Your task to perform on an android device: I just received a message that our flight is getting delayed by two hours, so I should change my alarm from 5:00 AM to 7:00 AM. In the Clock app, change the alarm.
Image 0: 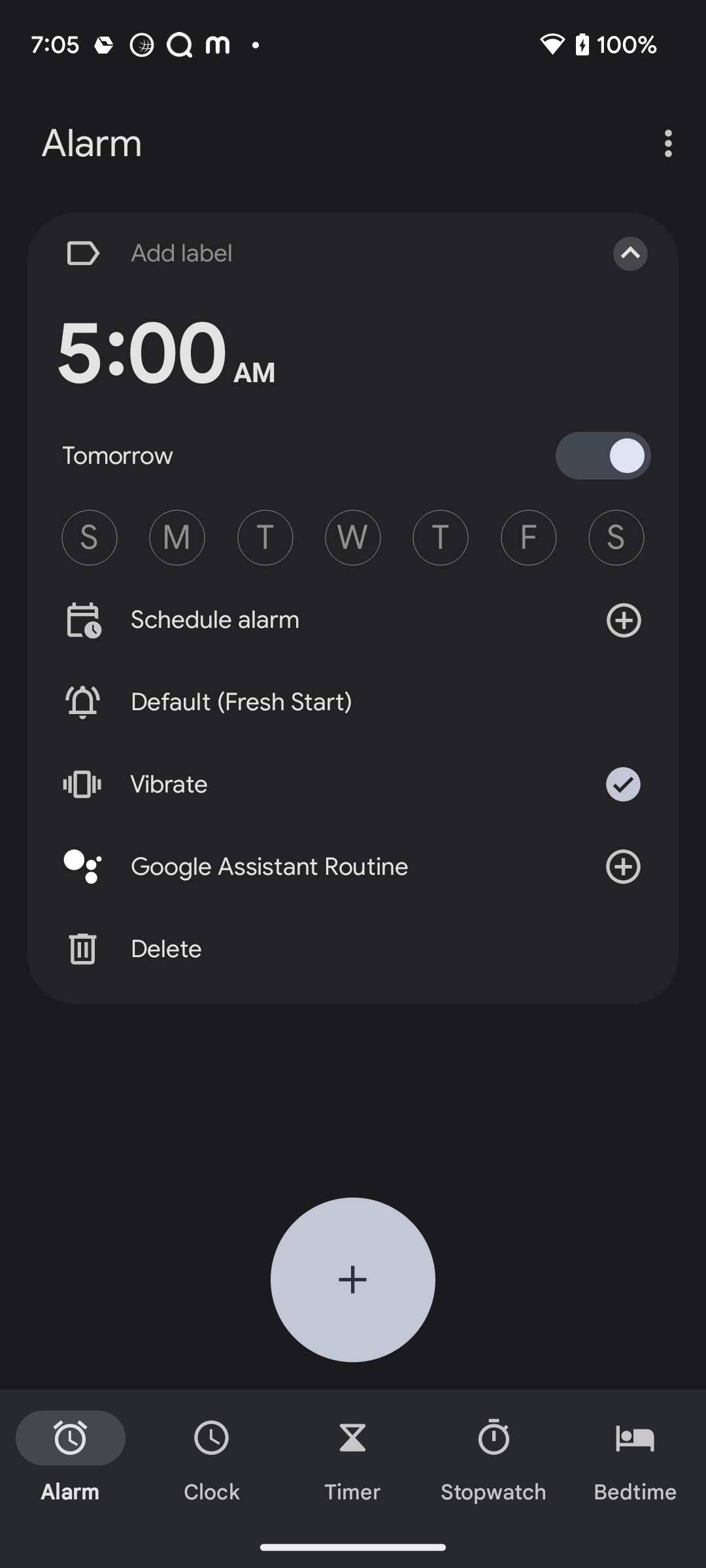
Click on the timing option on the screen.
Step 0: click (165, 354)
Image 1: 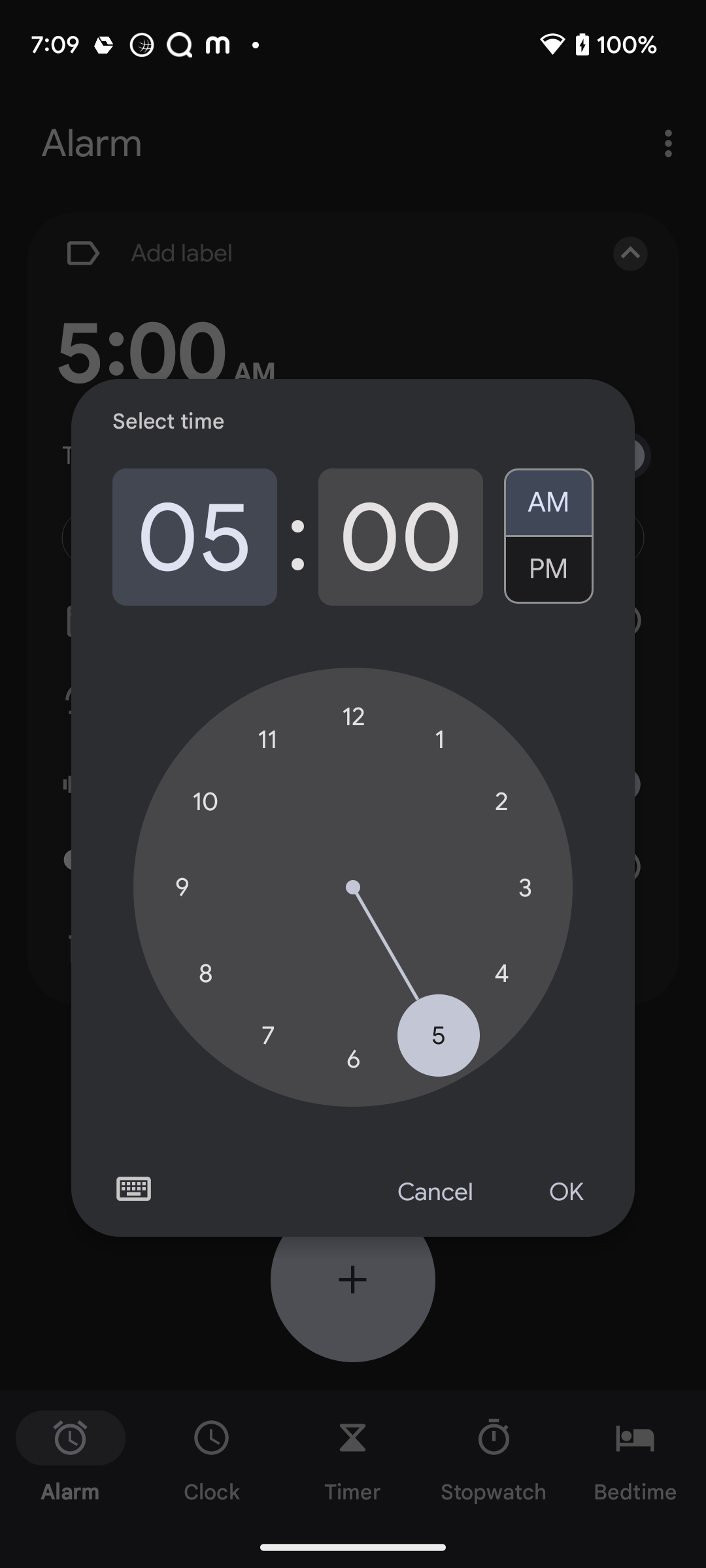
Click on 7 in the hour clock.
Step 1: click (267, 1035)
Image 2: 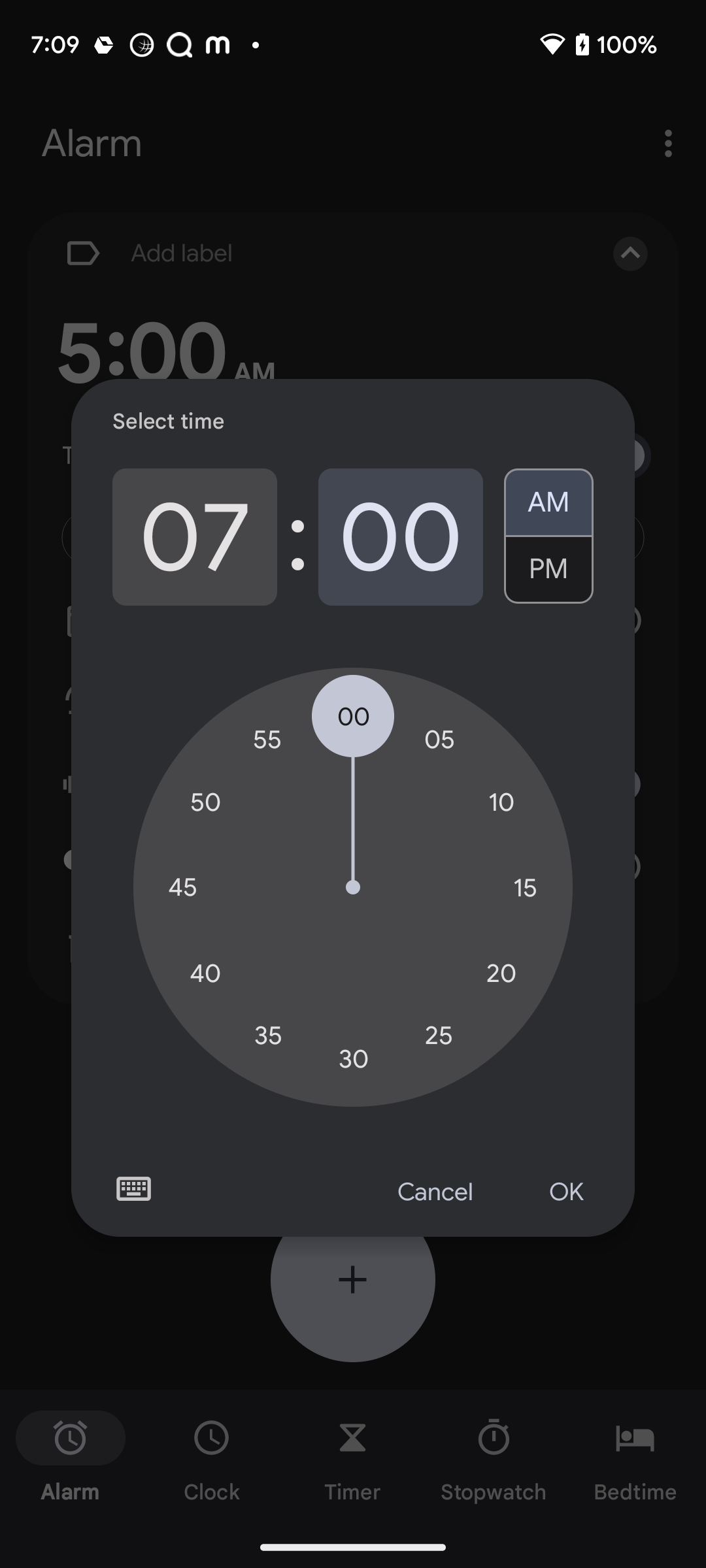
Click on the OK option at the bottom right corner of the pop-up screen.
Step 2: click (565, 1192)